Your task to perform on an android device: I want to read my book in dark mode, so change the theme to dark mode on the Google Play Books app.
Image 0: 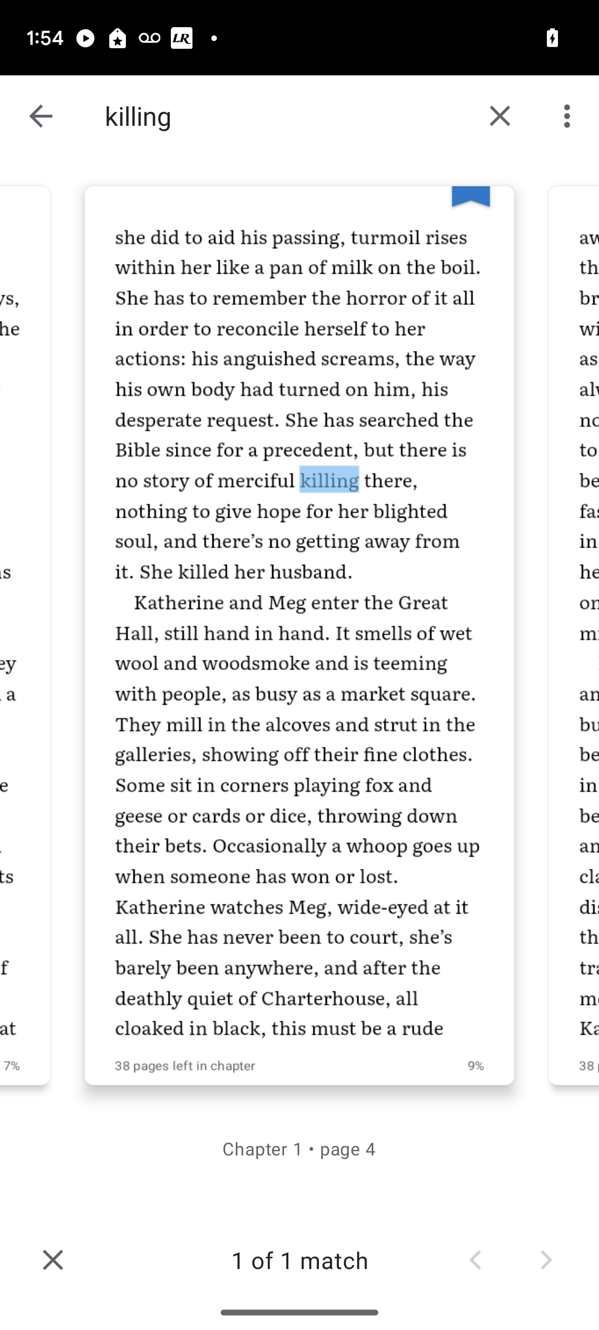
Click on the X icon at the bottom left corner of the screen.
Step 0: click (53, 1260)
Image 1: 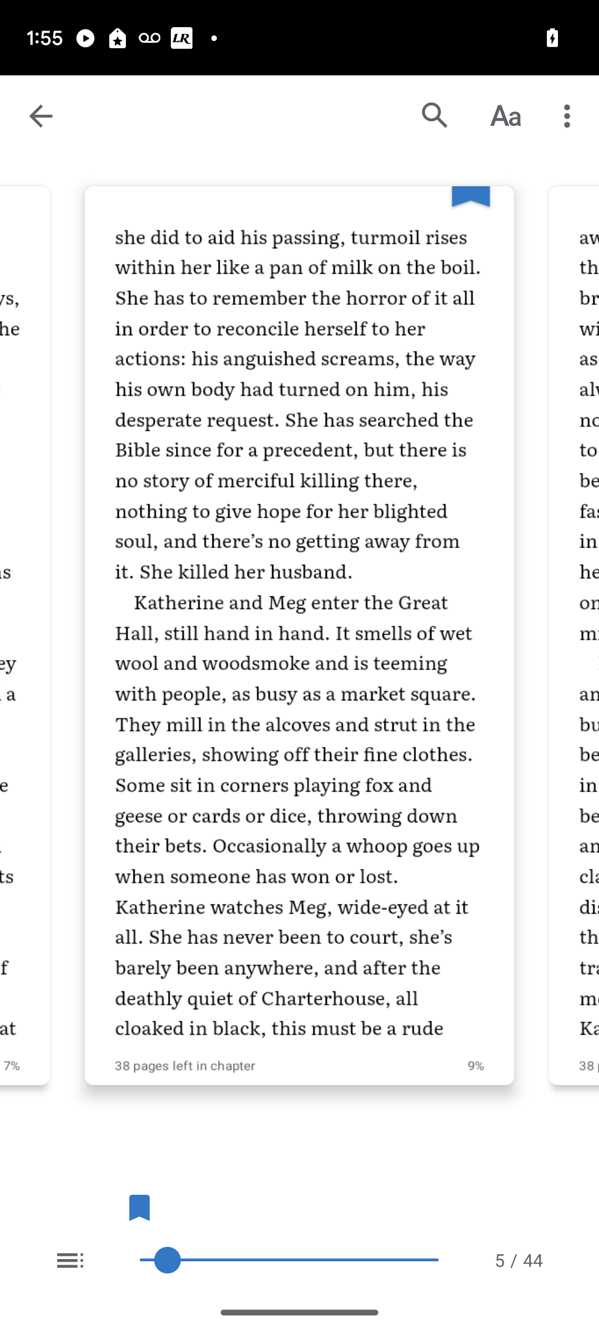
Click on the text "Aa" on the left side of the three dots on the top right corner of the screen.
Step 1: click (505, 116)
Image 2: 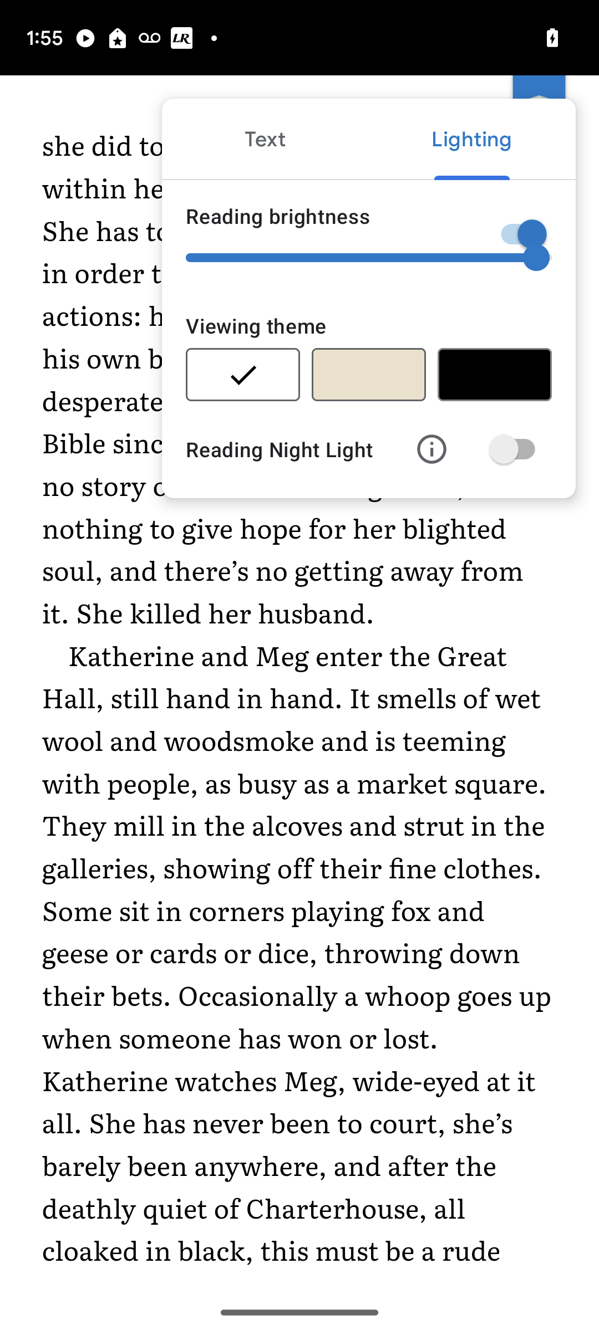
Select the theme Black.
Step 2: click (494, 374)